Your task to perform on an android device: Show me the Sneakers from the brand New Balance in UK size 9 on the ASOS app.
Image 0: 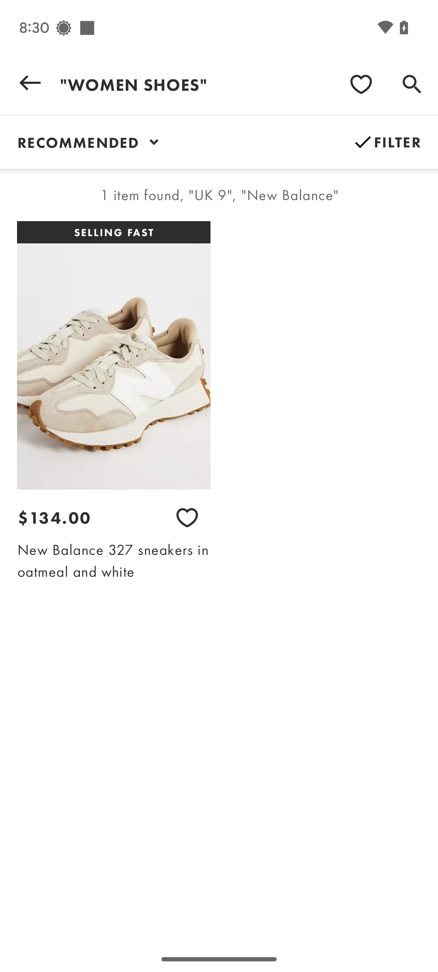
Click on the filter below the search bar.
Step 0: click (386, 142)
Image 2: 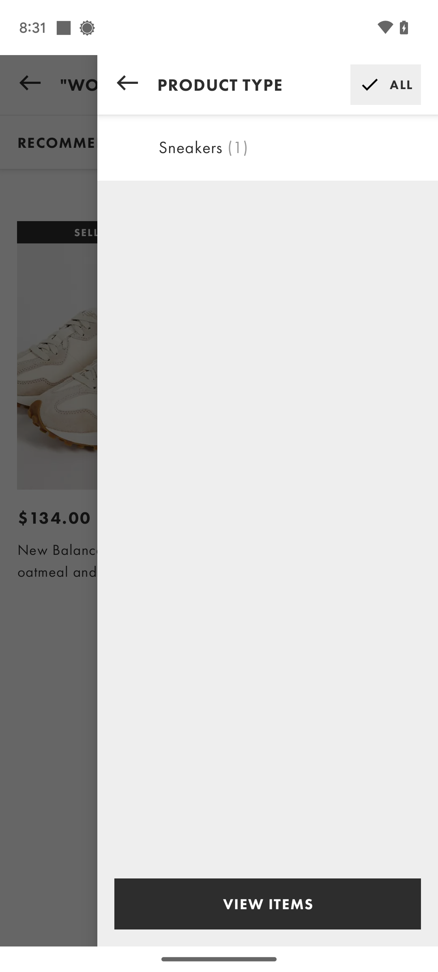
Click on the Sneakers tab.
Step 2: click (267, 147)
Image 3: 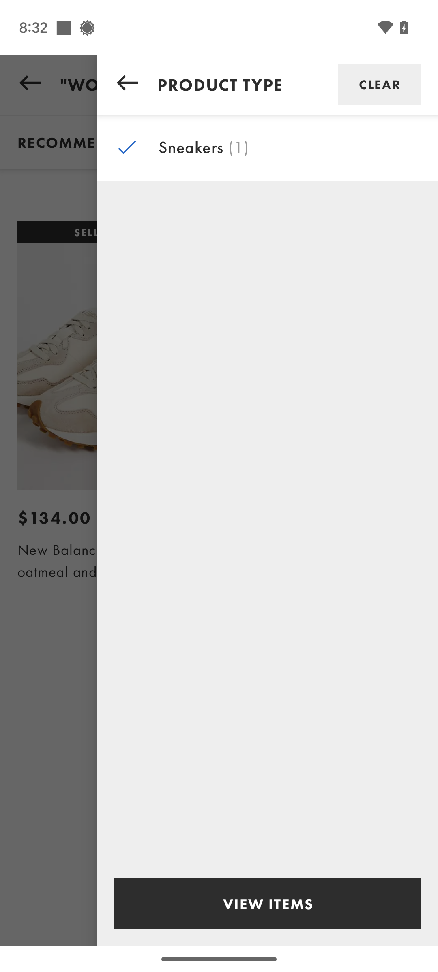
Click on View Items at the bottom of the screen.
Step 3: click (268, 904)